Your task to perform on an android device:  On the Tripadvisor Find the Activities in Vancouver that I can do with my family. 
Image 1: 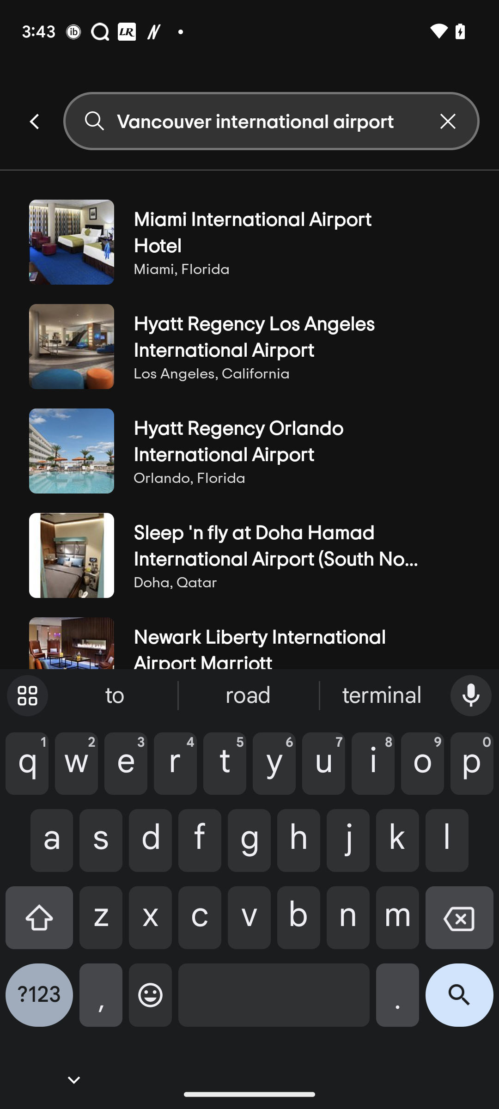
Go back to the previous page.
Step 1: press back button
Image 2: 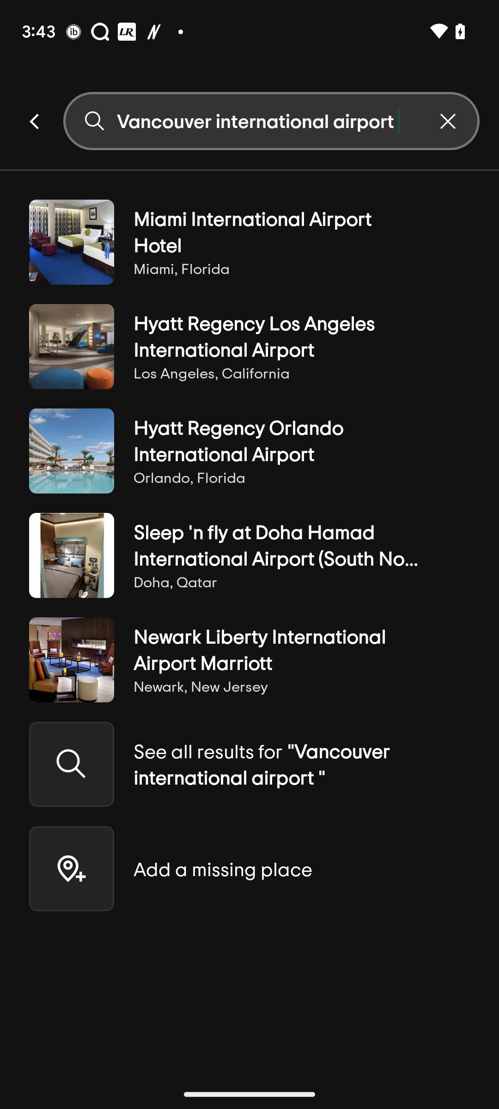
Go back to the previous page.
Step 2: press back button
Image 3: 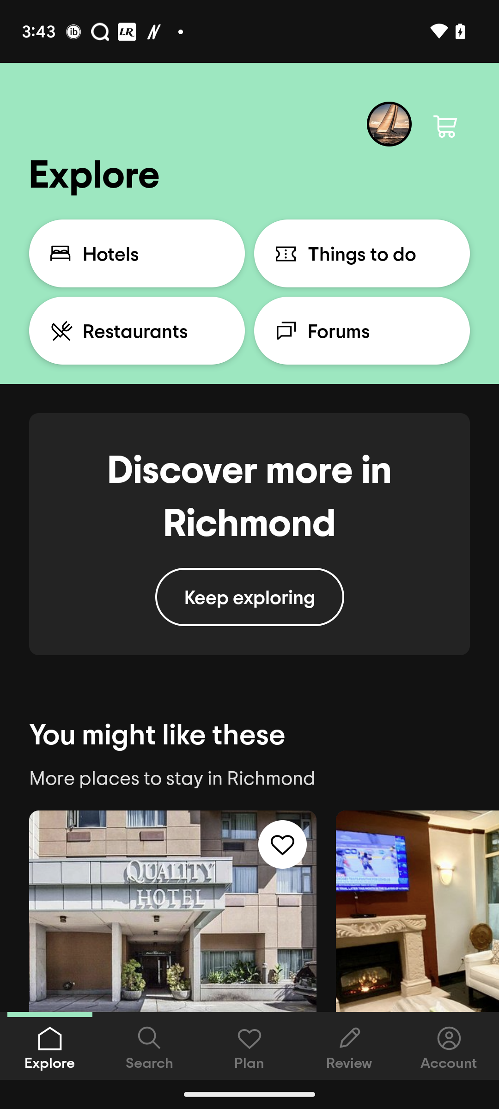
Click on the tab Things to do.
Step 3: click (362, 253)
Image 4: 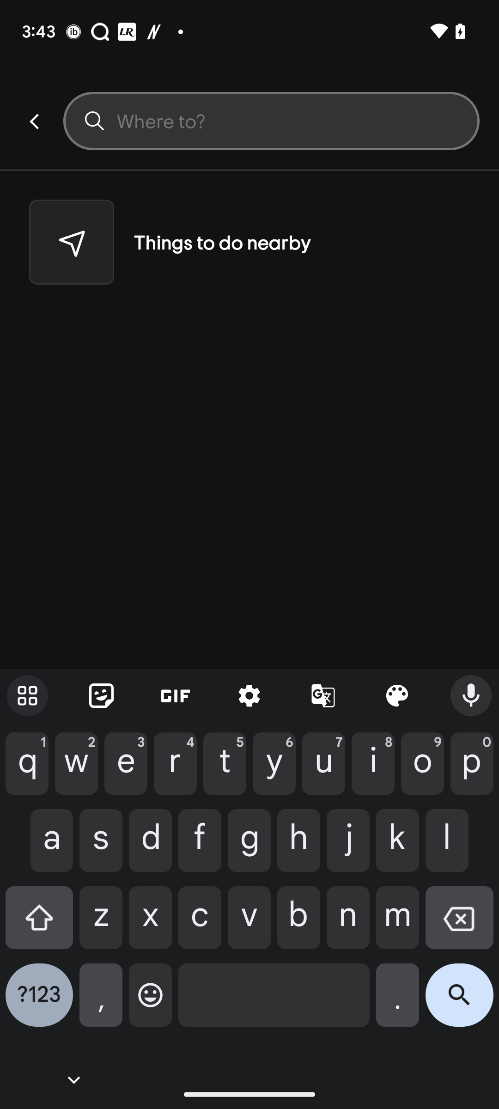
Type Vancouver in the search box.
Step 4: type "Vancouver"
Image 5: 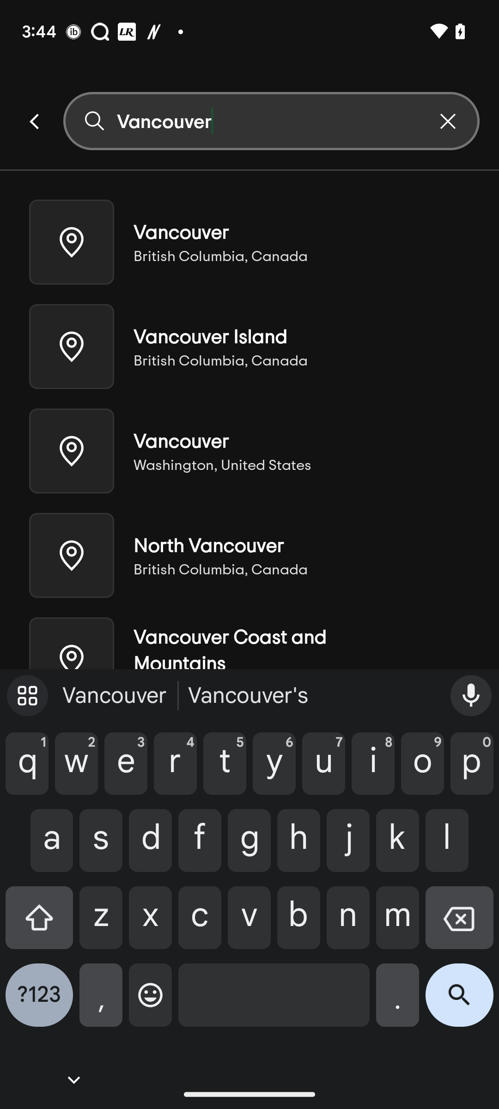
Open the first tab Vancouver.
Step 5: click (277, 256)